Your task to perform on an android device: Open the Keep Notes app and edit the title of wednesday note to Holiday 
Image 0: 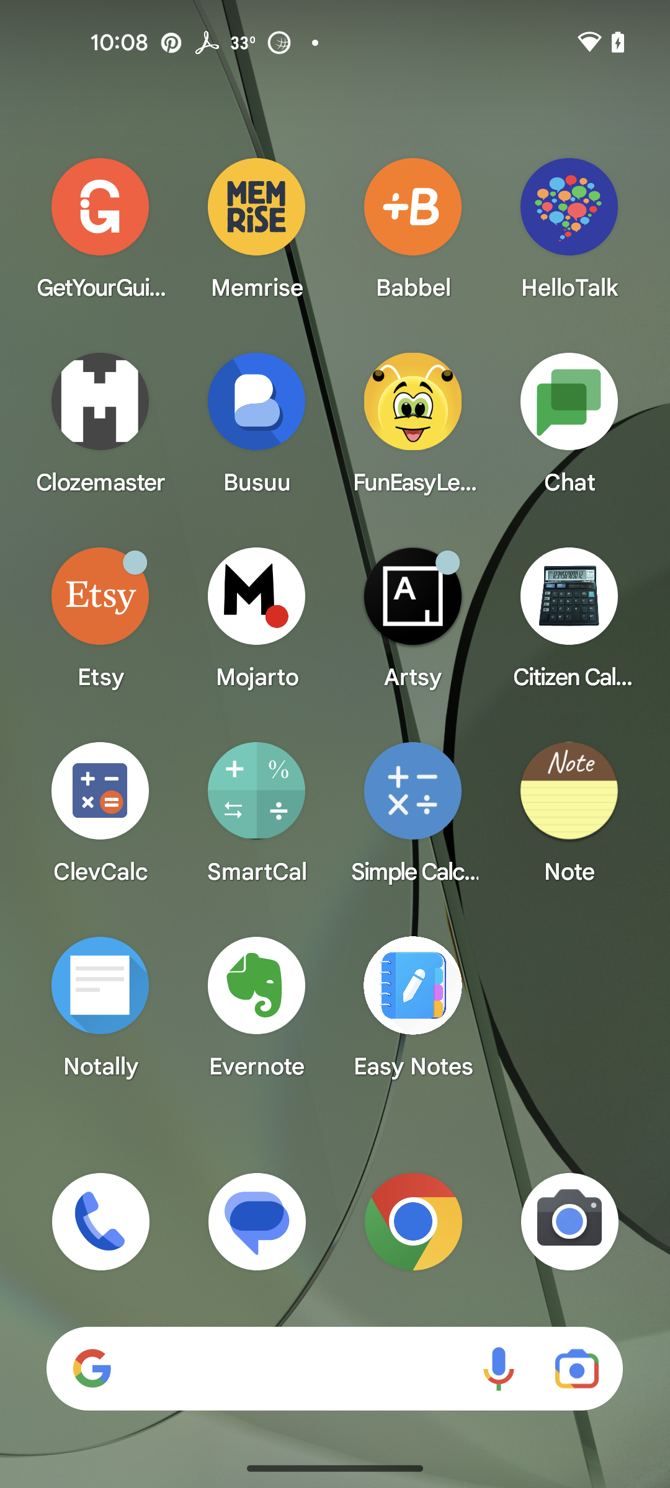
Open the Keep Notes app 
Step 0: open app "Keep Notes"
Image 1: 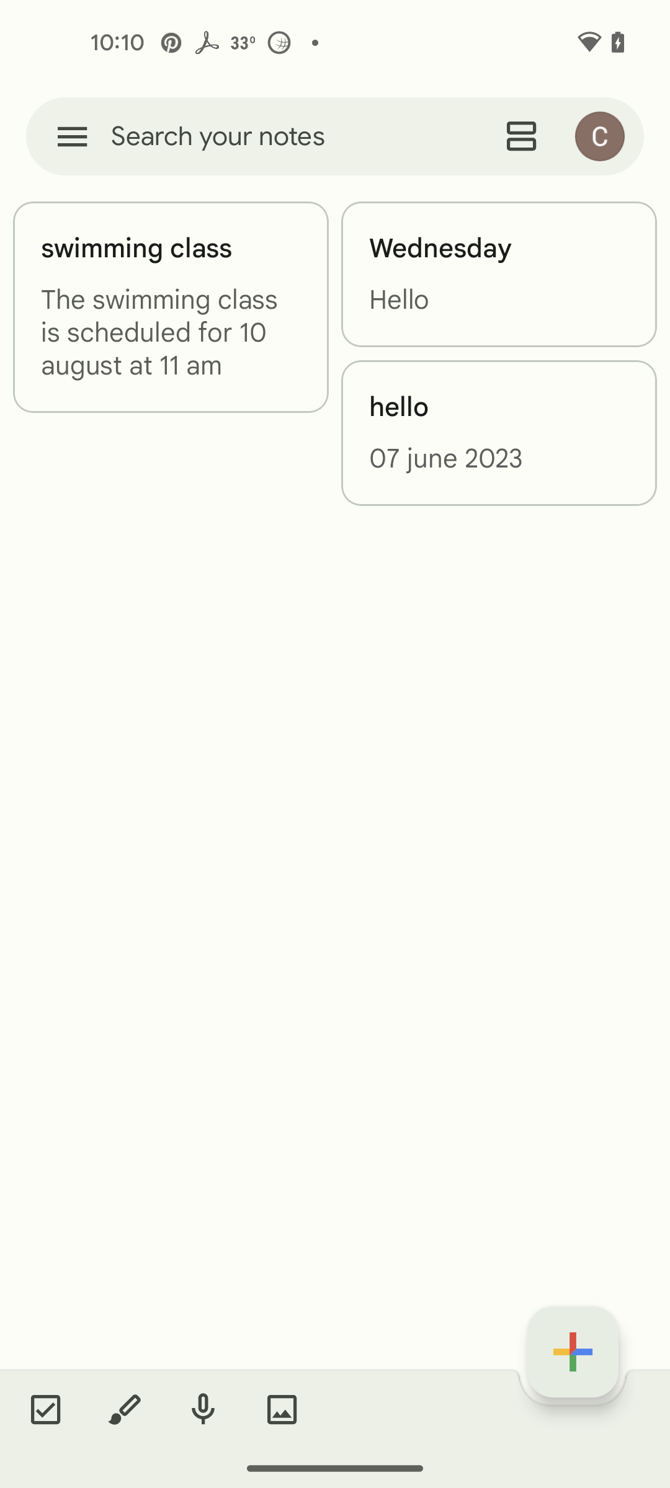
click on wednesday note
Step 1: click (499, 274)
Image 2: 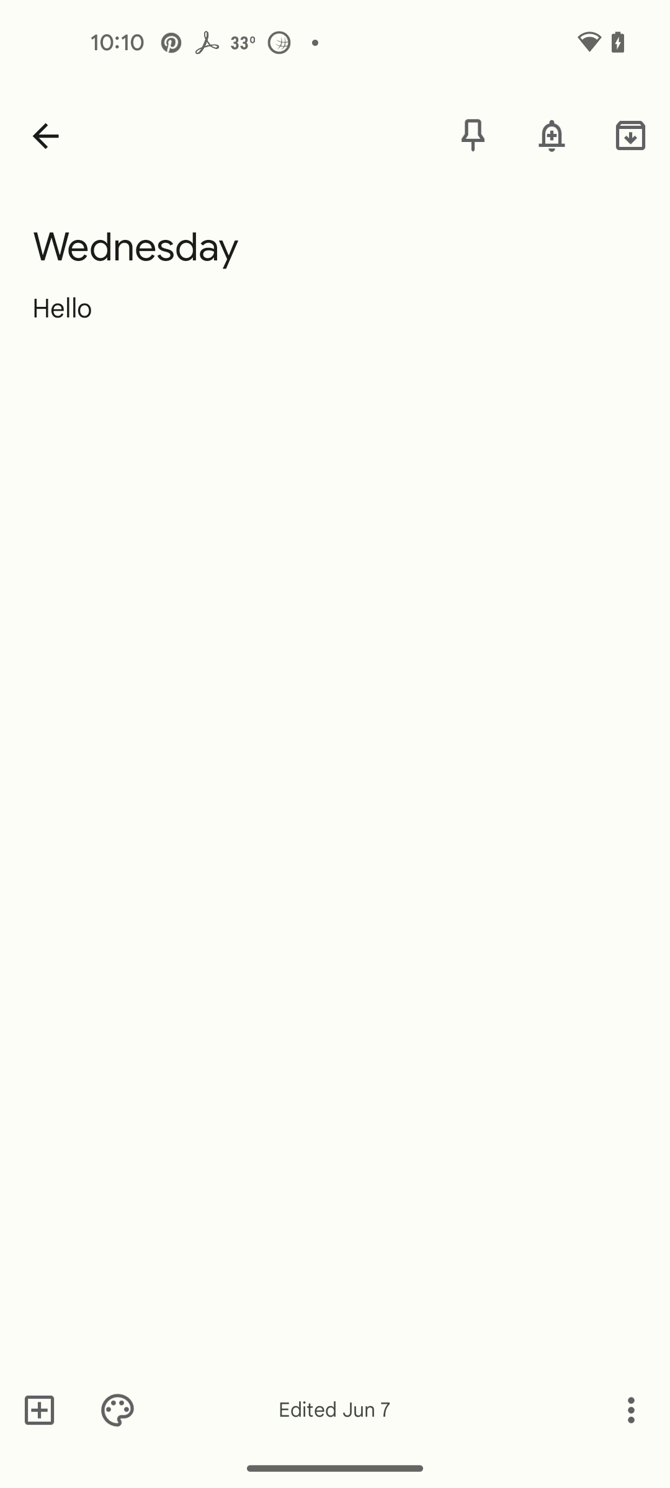
click on title Wednesday
Step 2: click (171, 249)
Image 3: 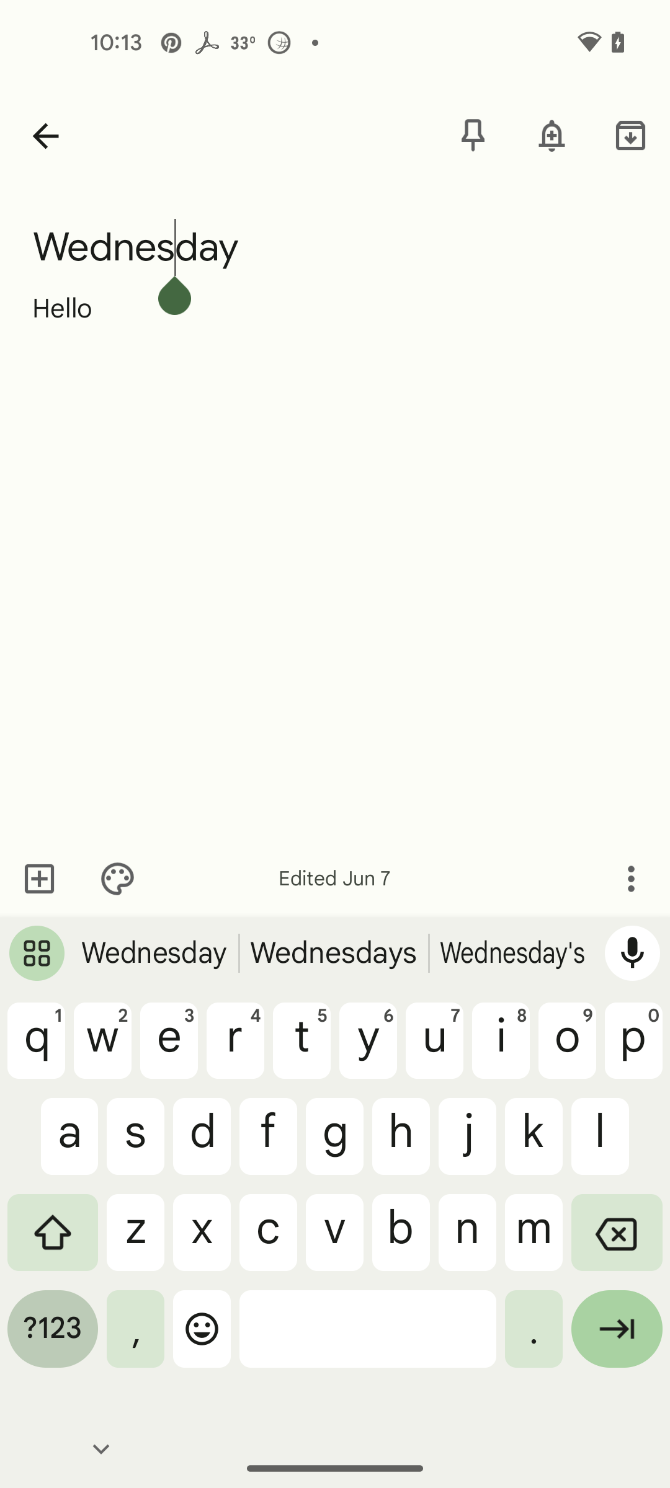
enter holiday
Step 3: type "Holiday"